Your task to perform on an android device: To find out more about the features and quality of the Roadster sneakers, read user reviews on the Myntra app.
Image 0: 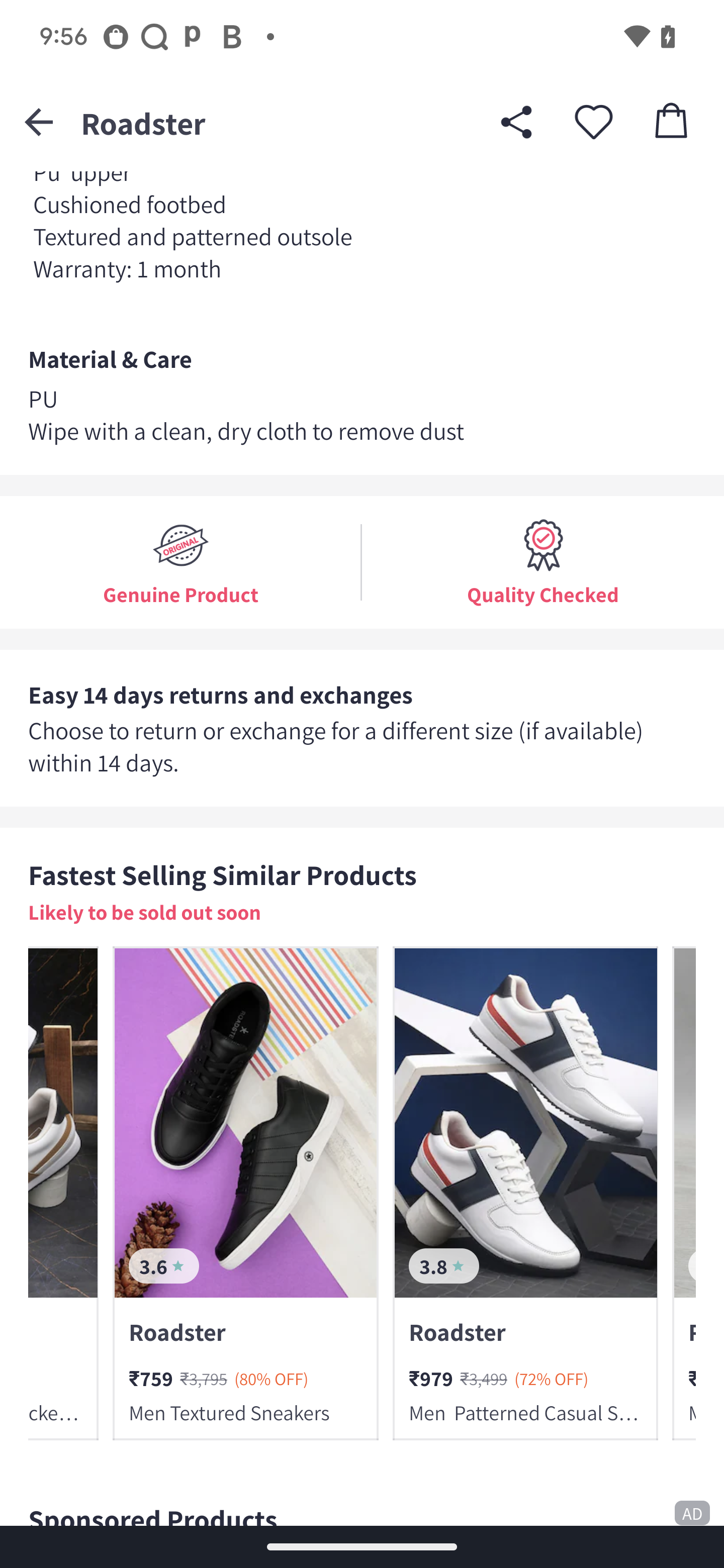
Swipe up on the screen to view user comments 
Step 0: scroll down
Image 1: 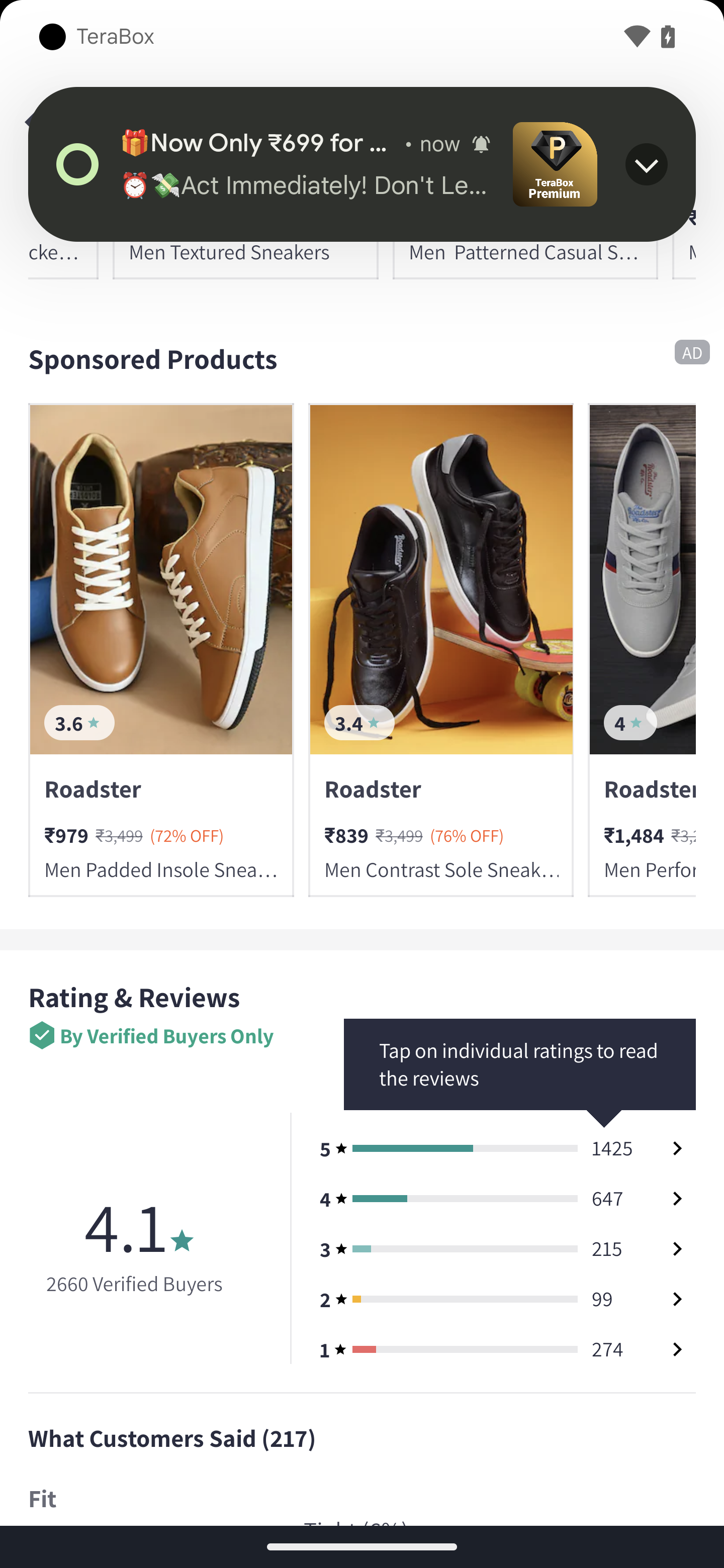
Swipe up on the screen to view user comments 
Step 1: scroll down